Your task to perform on an android device: I want to view Oats so that I can have them for breakfast.
Image 0: 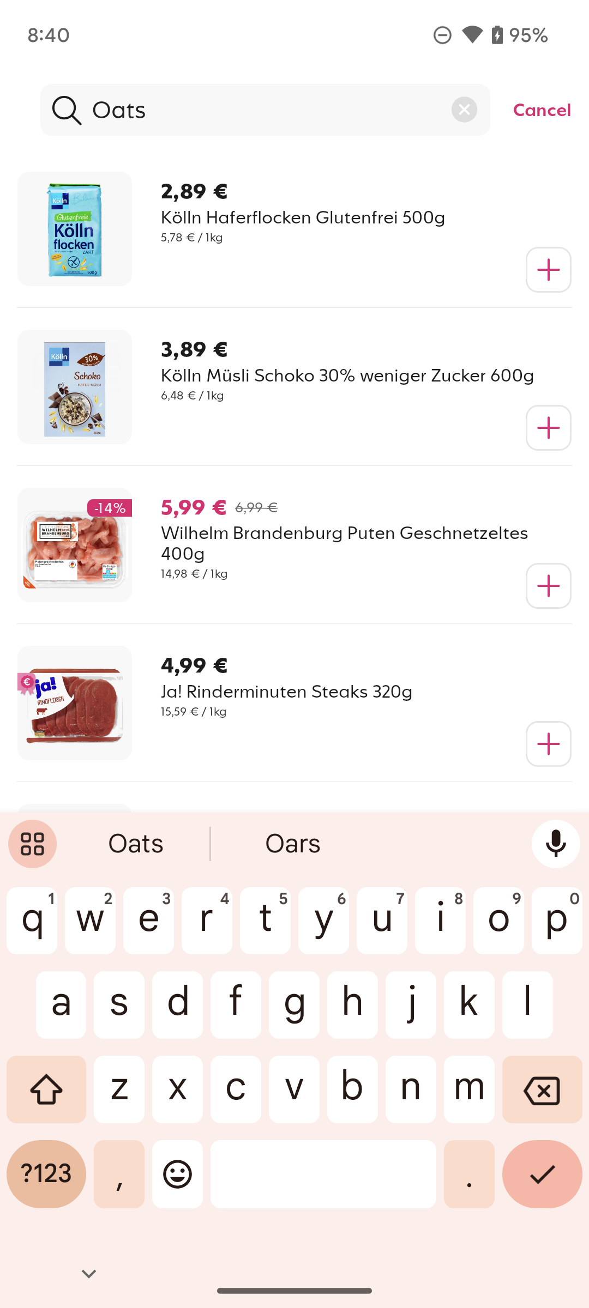
Swipe up on the screen.
Step 0: scroll down
Image 1: 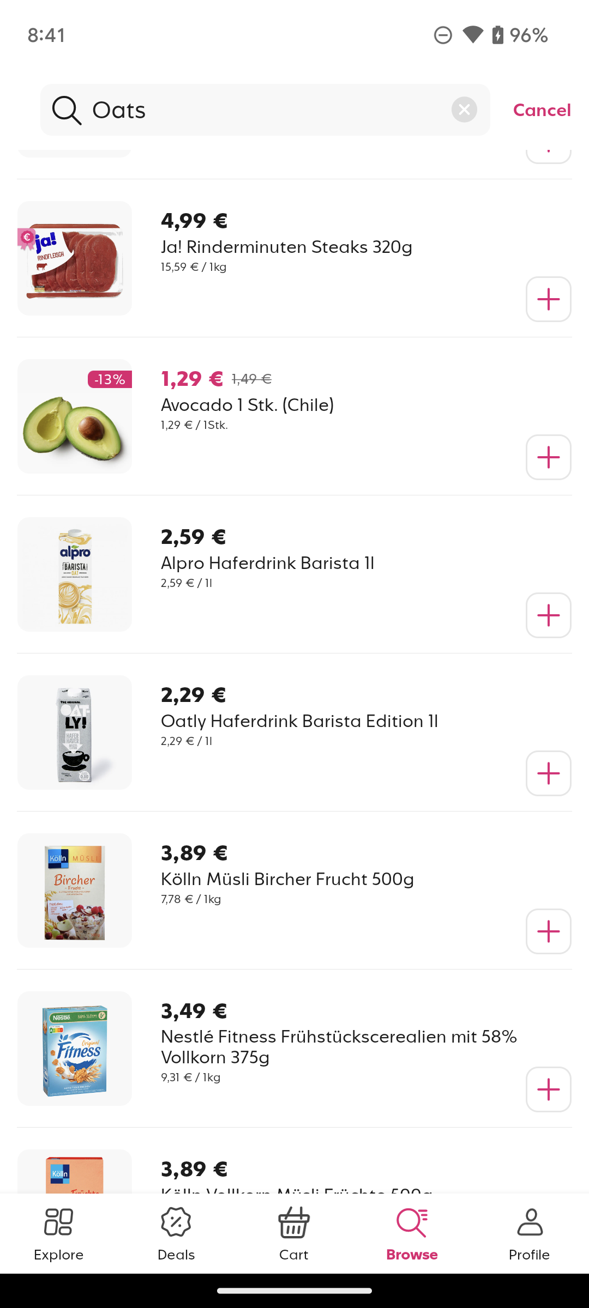
Swipe up on the screen.
Step 1: scroll down
Image 2: 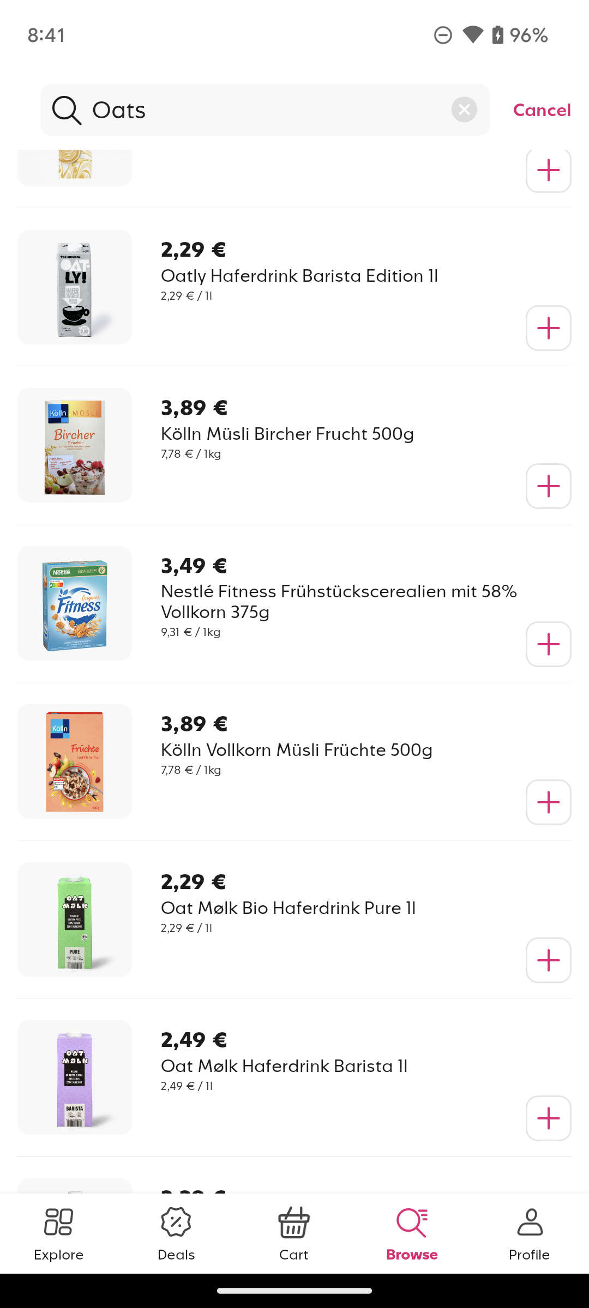
Click on the Oat Molk on the screen.
Step 2: click (288, 907)
Image 3: 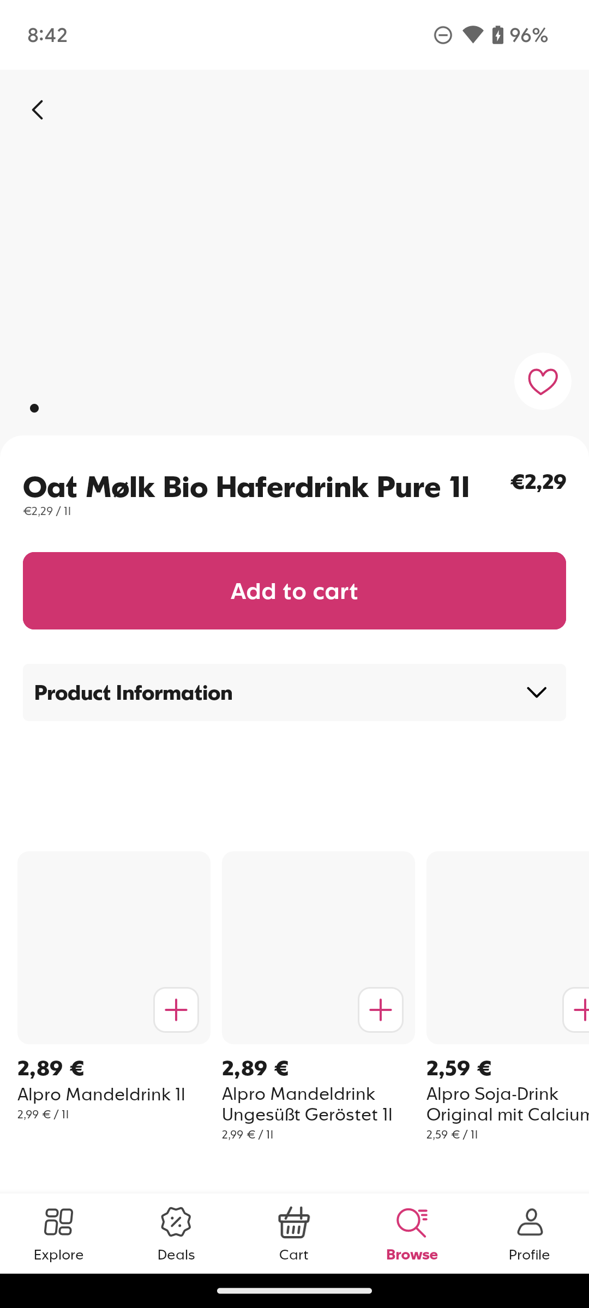
Click on the Oat Molk on the screen.
Step 3: wait